Your task to perform on an android device: In the Spotify app, play the Tum Kya Mile song from the Bollywood Mush playlist in the Hindi genre category.
Image 0: 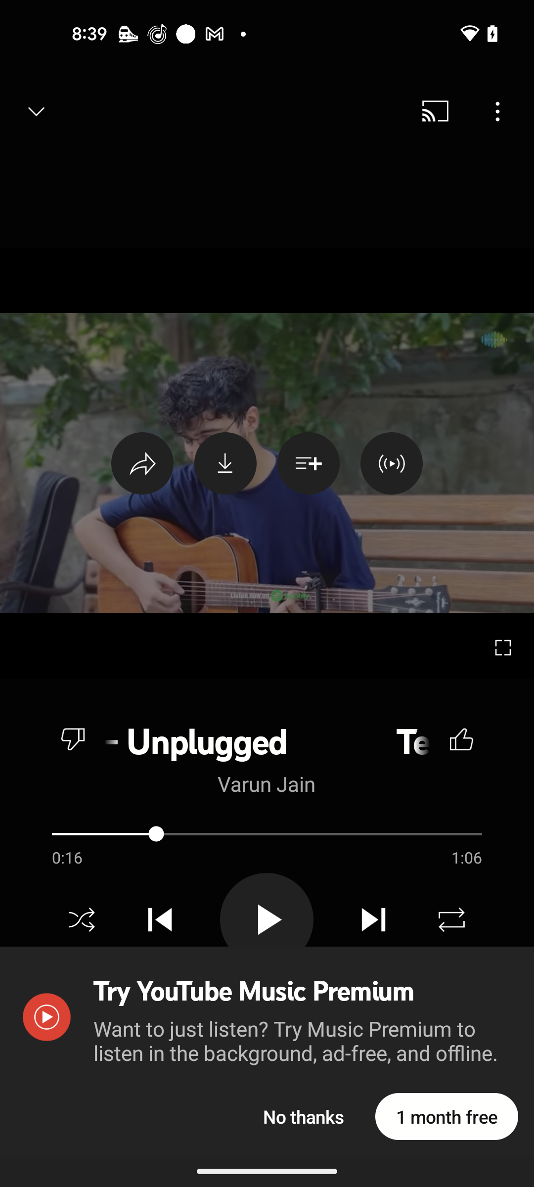
Open the Spotify app
Step 0: open app "Spotify"
Image 1: 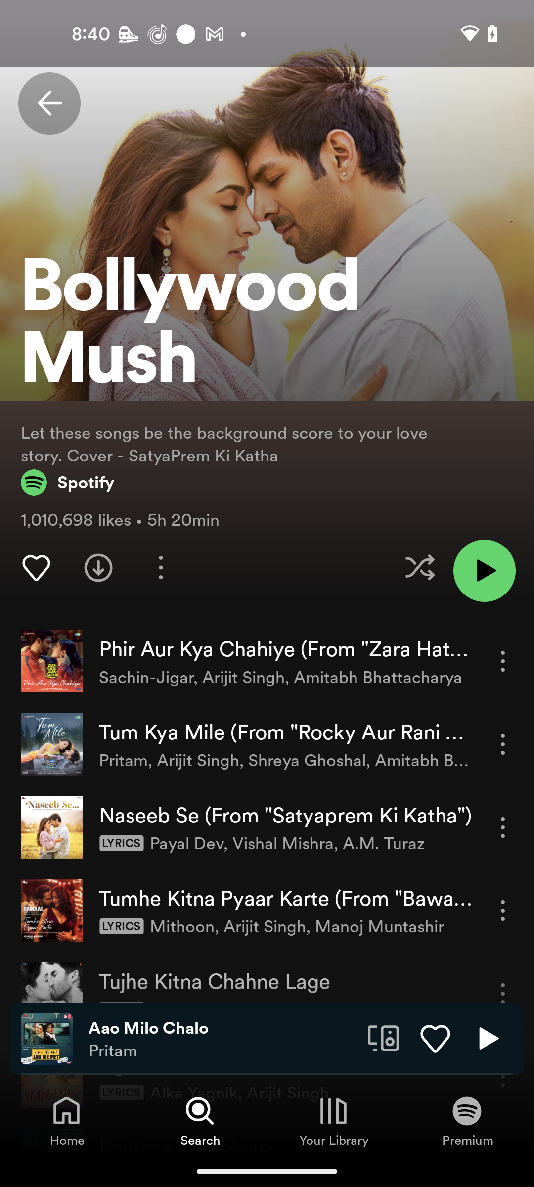
Play the Tum Kya Mile song
Step 1: click (285, 732)